Your task to perform on an android device: Save the Presentation with the title as Project management for now in the WPS office app
Image 0: 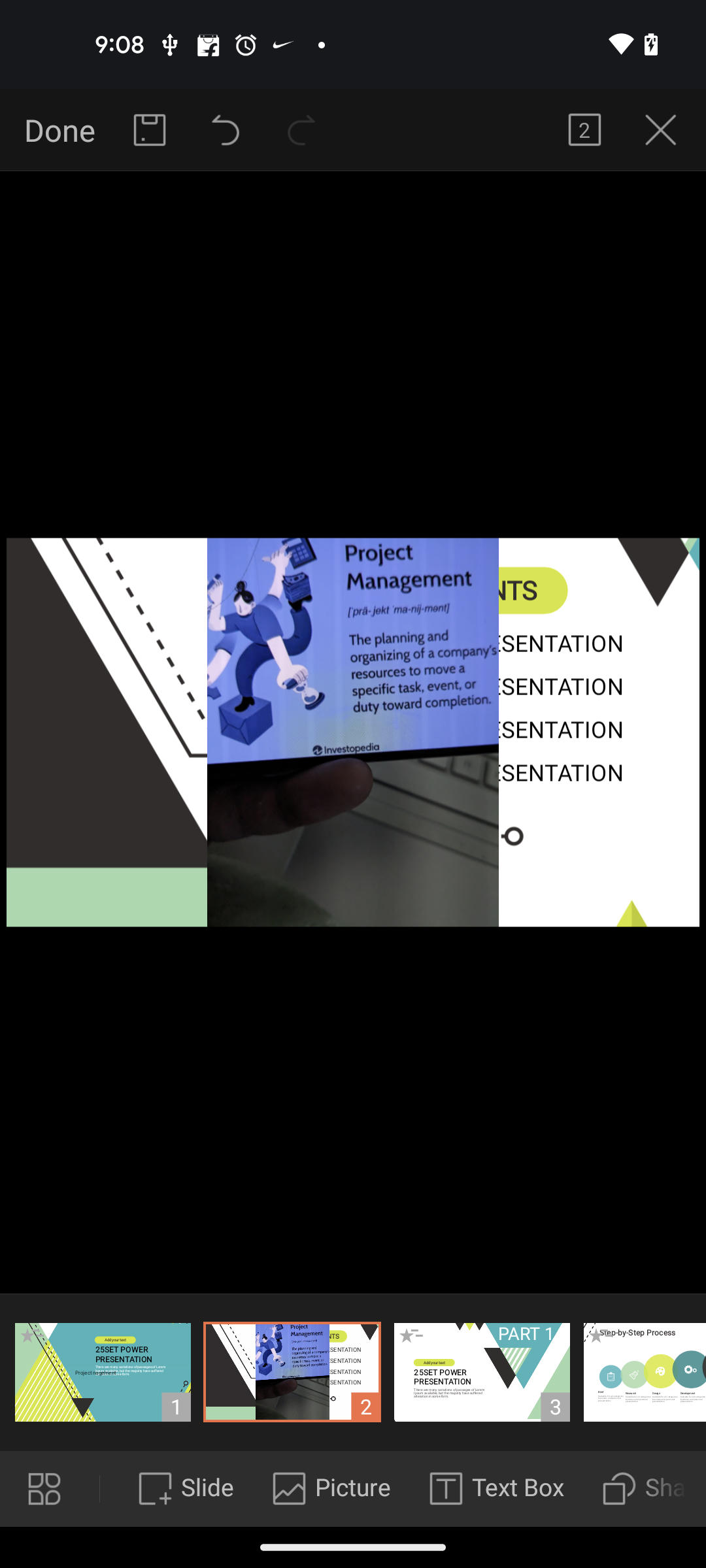
Click on the Done button at the top left corner of the screen
Step 0: click (56, 130)
Image 1: 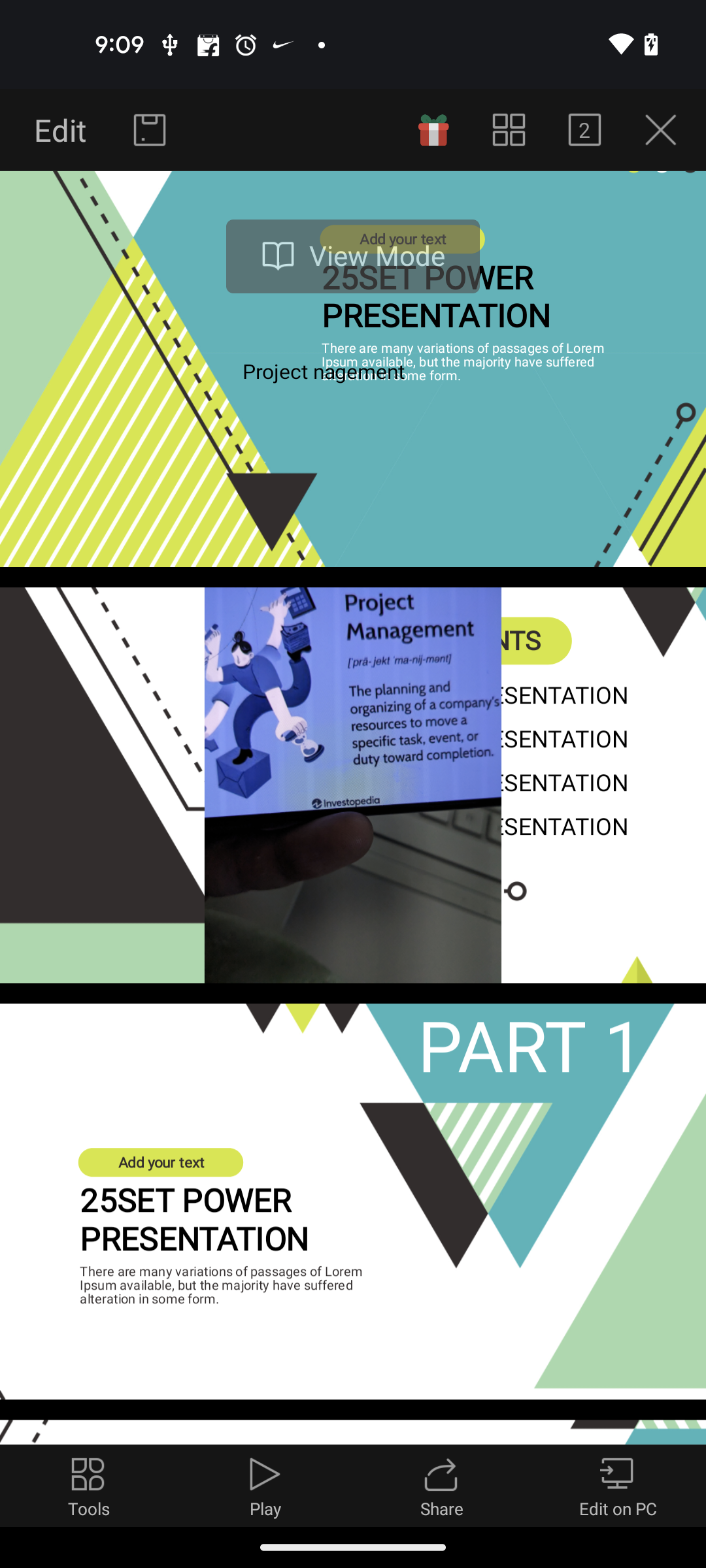
Click on the Save button next to Edit button
Step 1: click (150, 130)
Image 3: 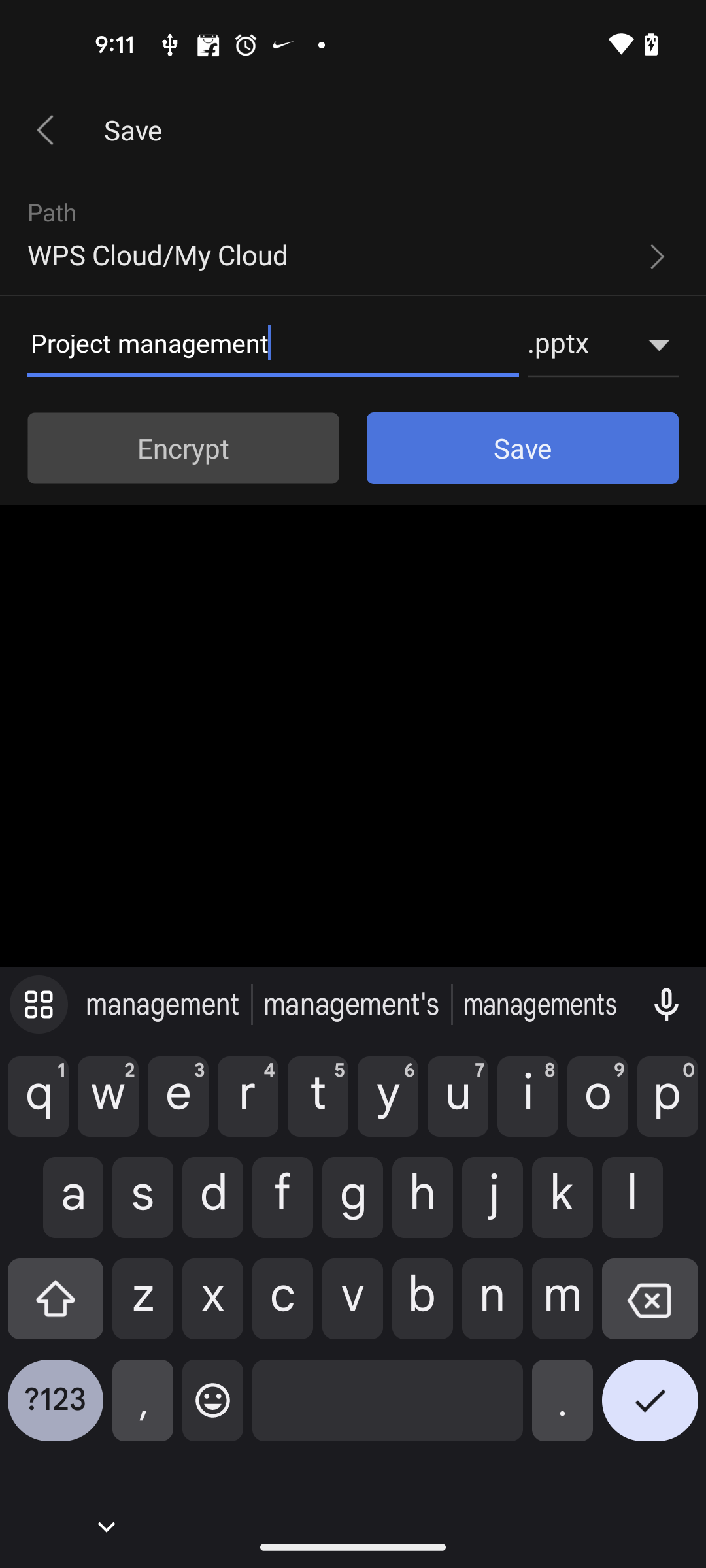
Click on the Save button
Step 3: click (522, 448)